Your task to perform on an android device: Add paintings to cart on the Rtistiq app.
Image 0: 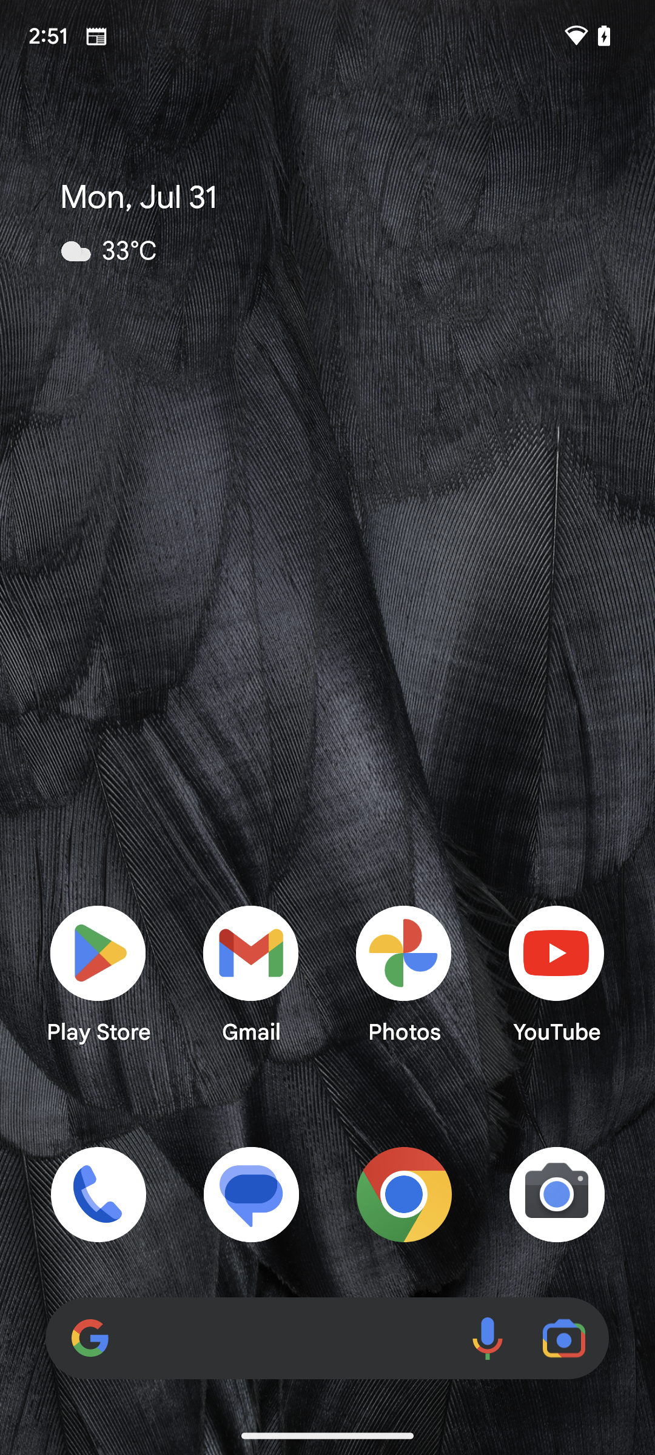
Open the Rtistiq app.
Step 0: open app "RtistiQ"
Image 1: 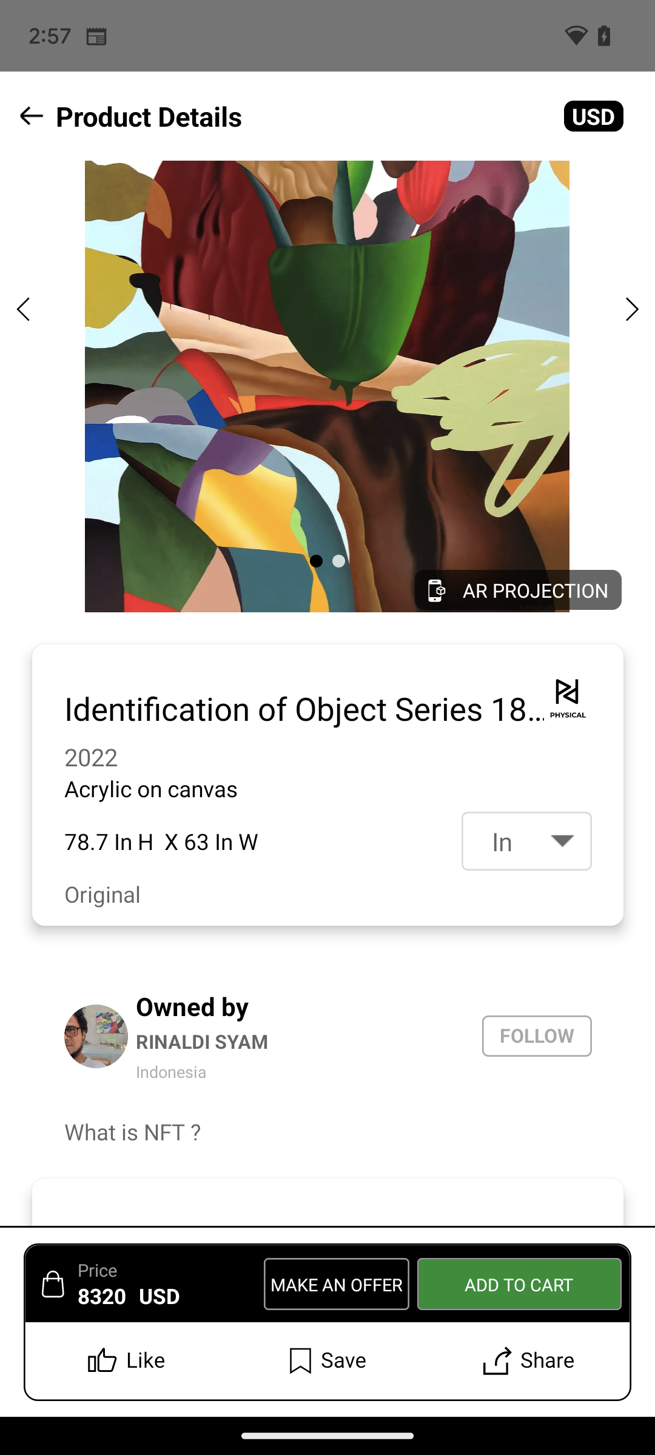
Open the Rtistiq app.
Step 1: wait
Image 2: 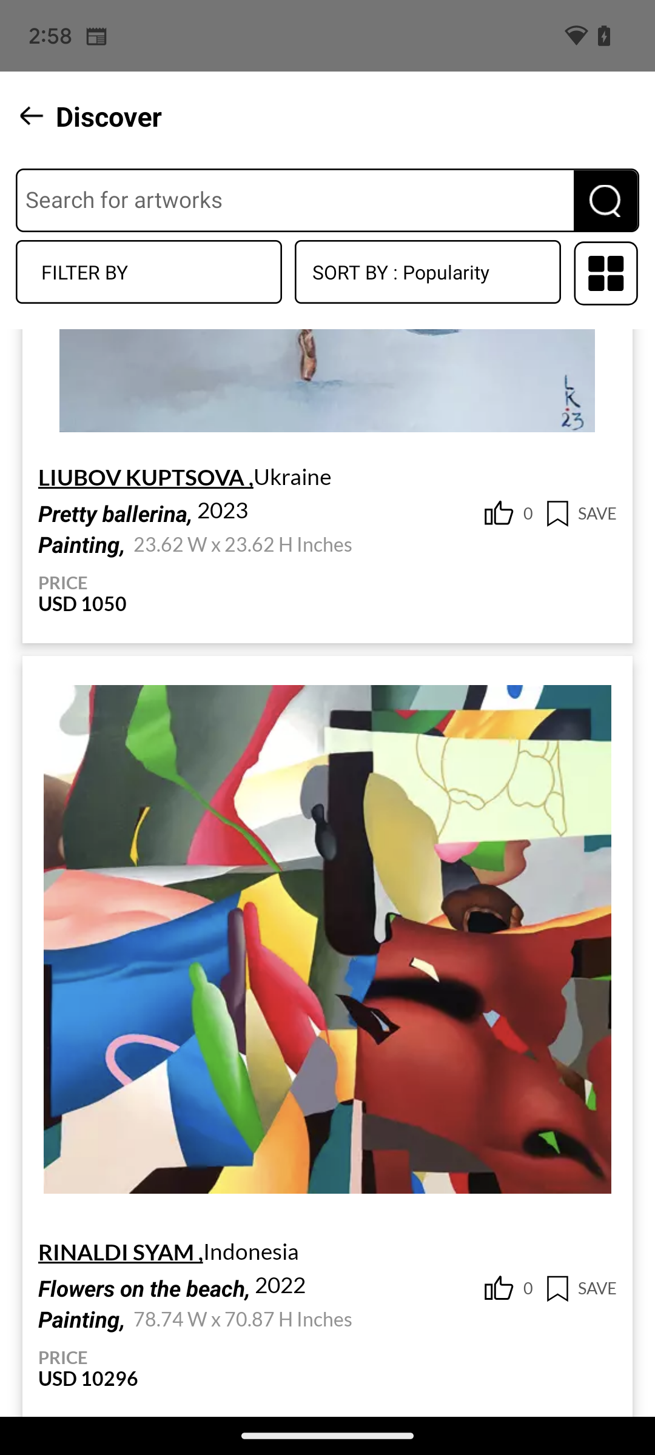
Scroll up to view more paintings.
Step 2: scroll down
Image 3: 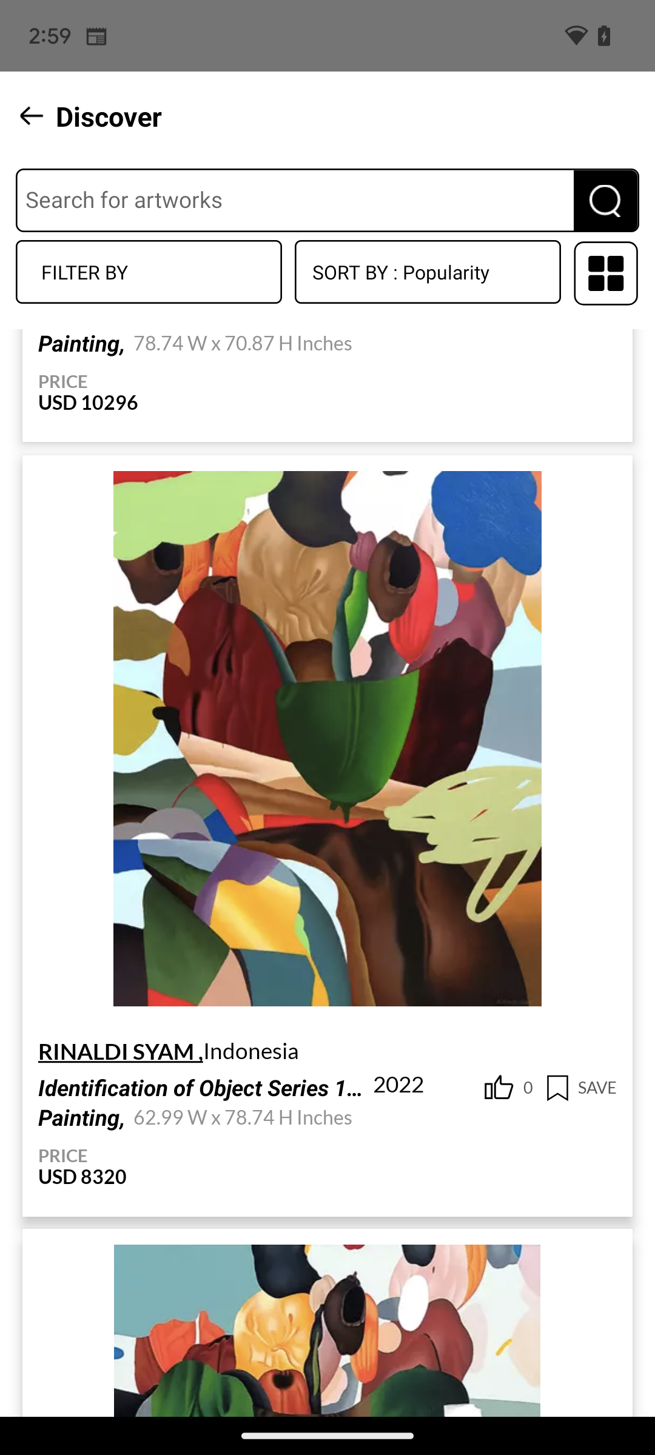
Scroll up to view more paintings.
Step 3: scroll down
Image 4: 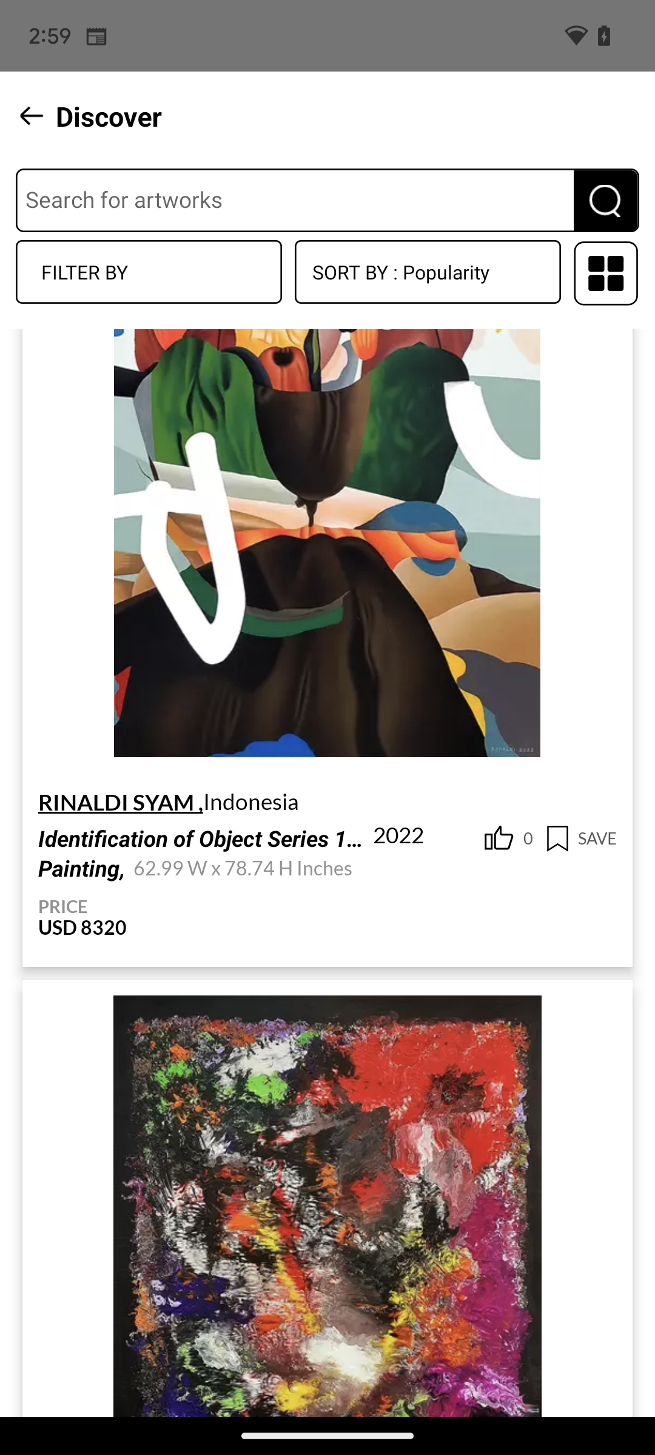
Scroll up to view more paintings.
Step 4: scroll down
Image 5: 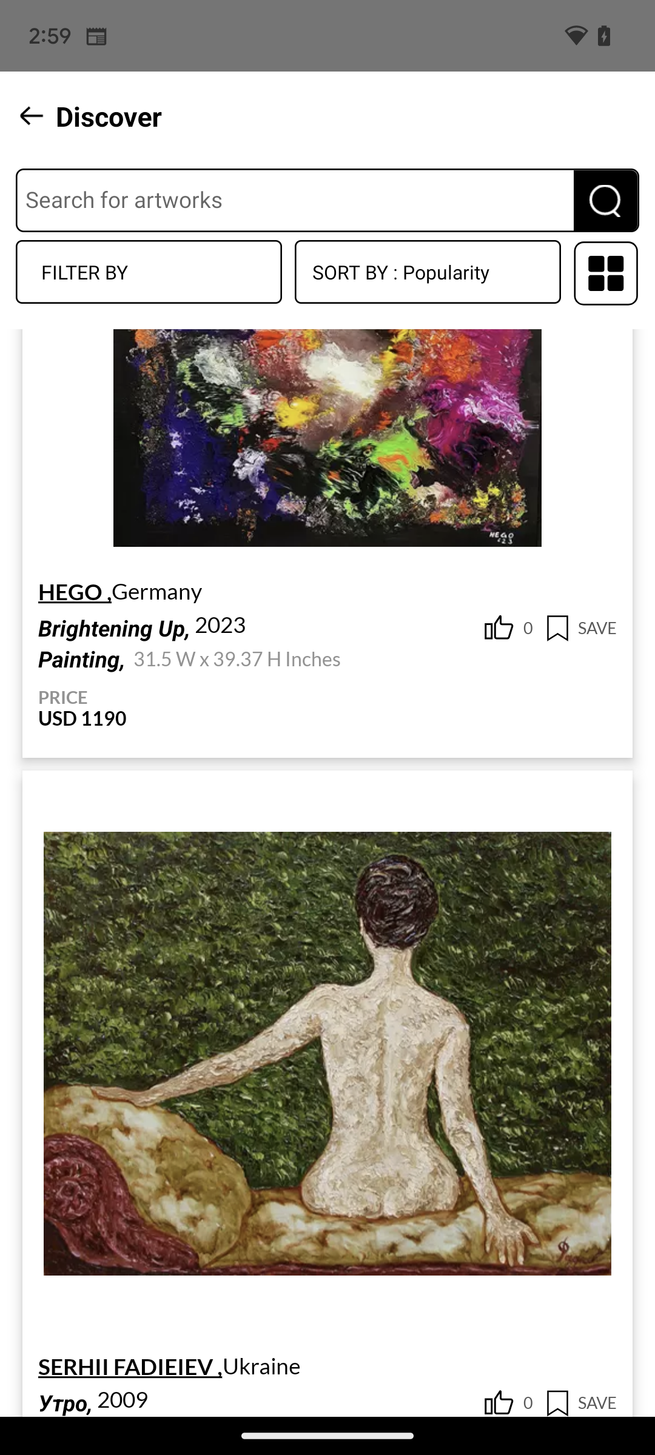
Scroll up to view more paintings.
Step 5: scroll down
Image 6: 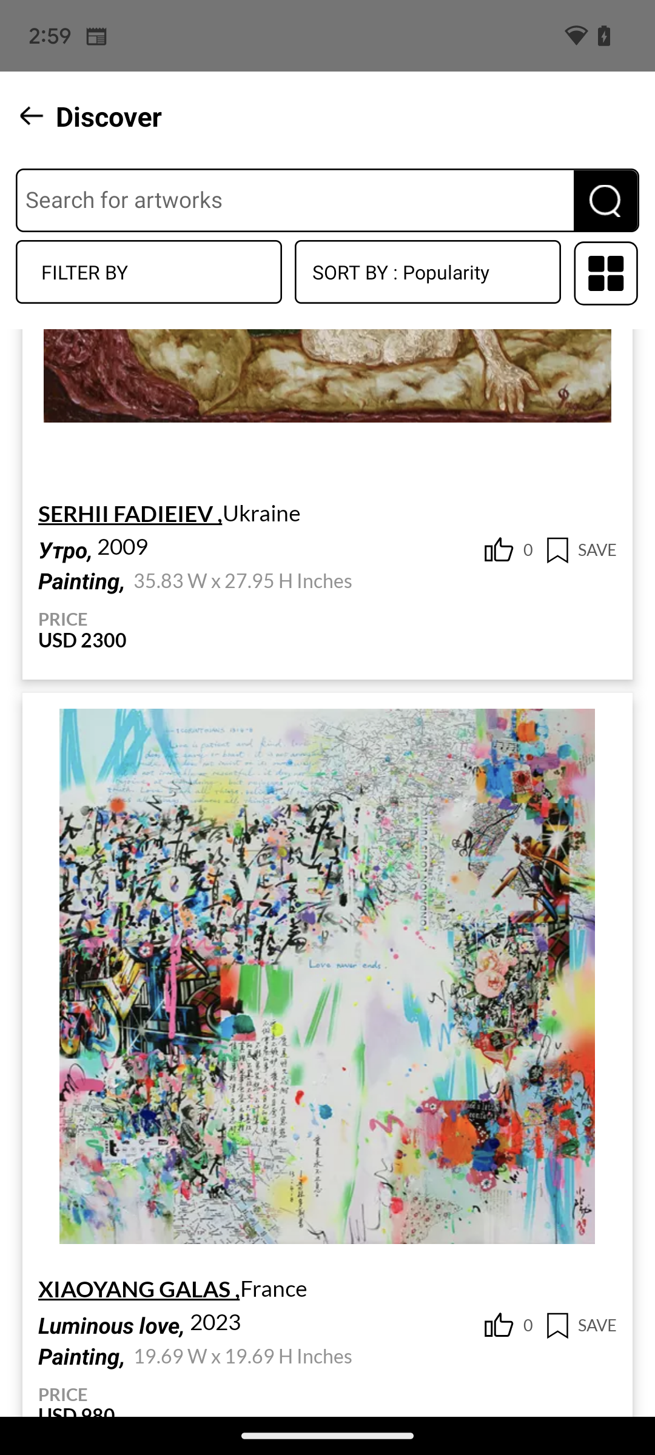
Click on the painting present on the screen.
Step 6: click (306, 1003)
Image 7: 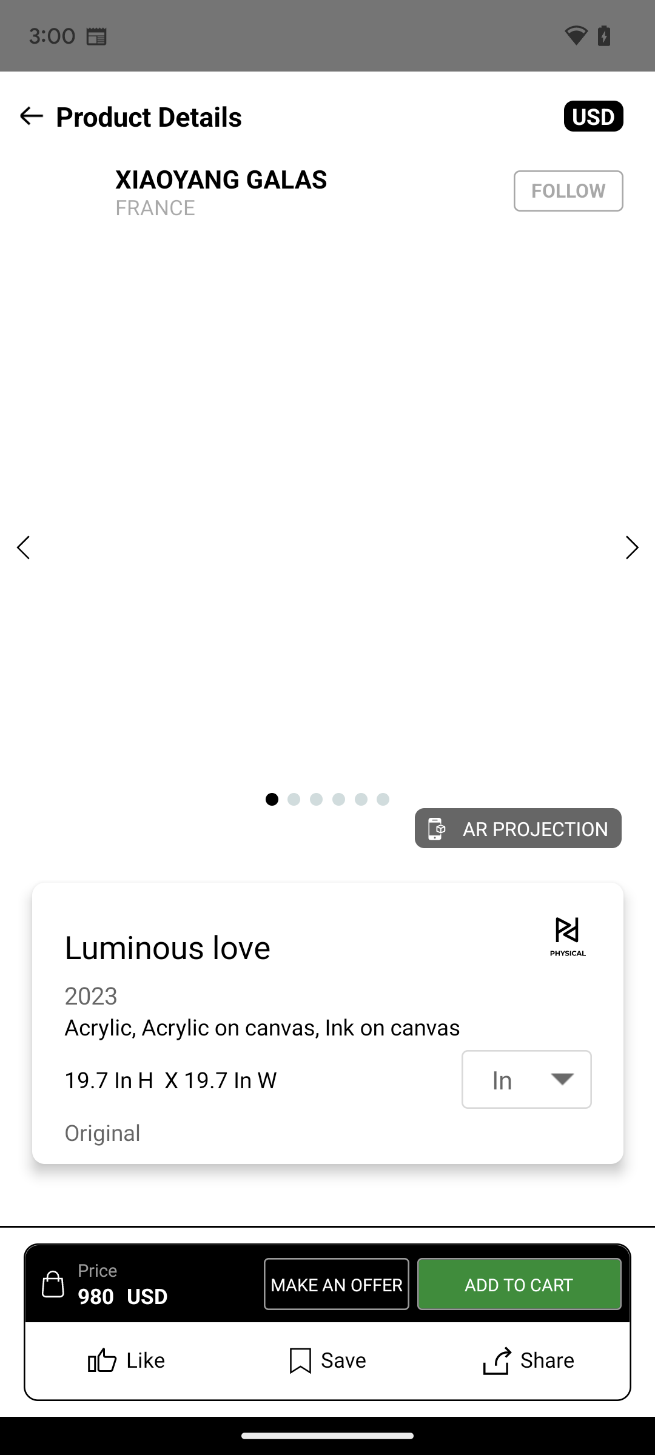
Click on the painting present on the screen.
Step 7: wait
Image 8: 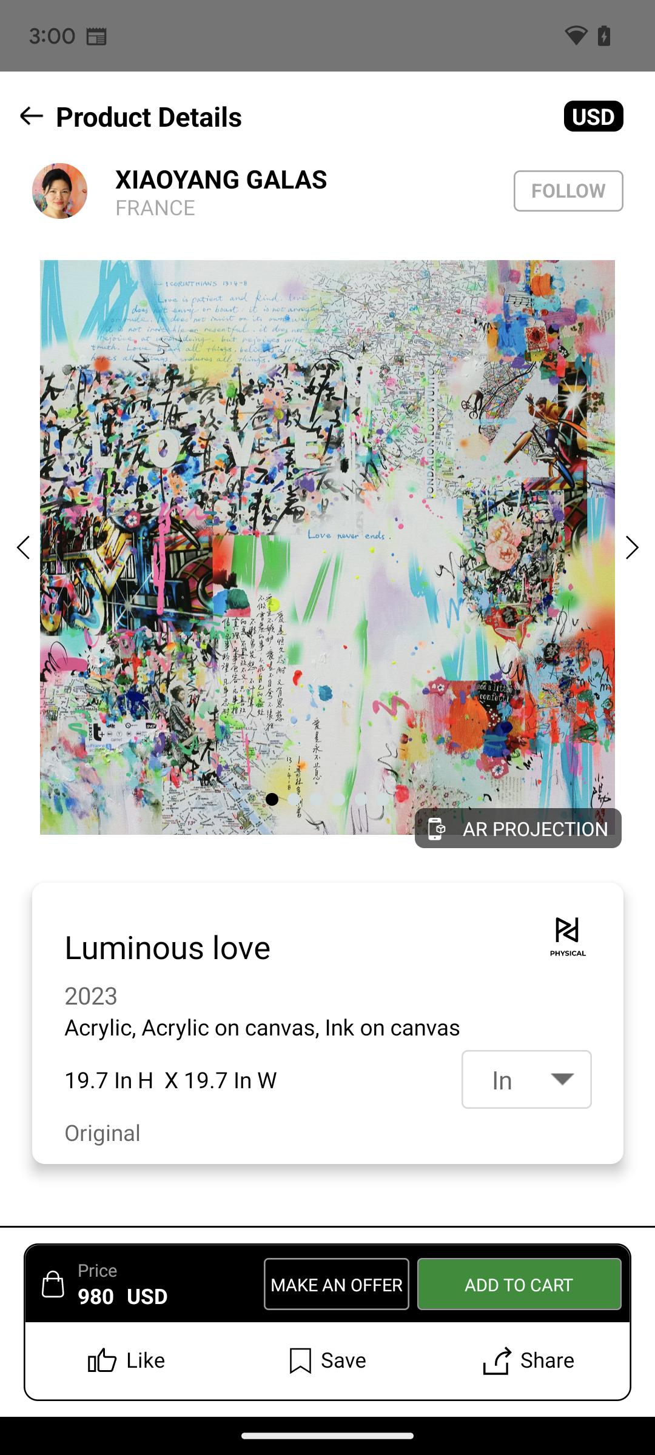
Tap on the Add to Cart option present at the right bottom corner of the screen.
Step 8: click (519, 1284)
Image 9: 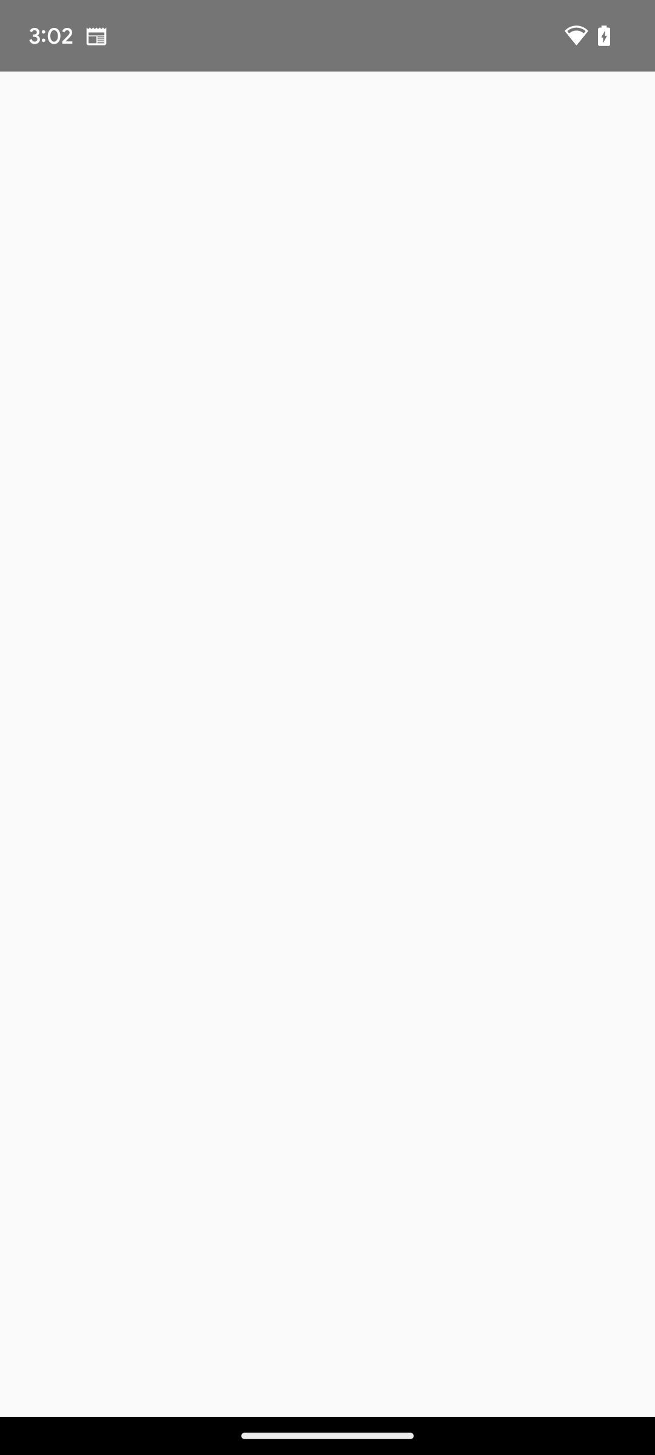
Tap on the Add to Cart option present at the right bottom corner of the screen.
Step 9: wait